Your task to perform on an android device: I'll use the Flipkart app to look for running shoes for women because that's what I want.
Image 0: 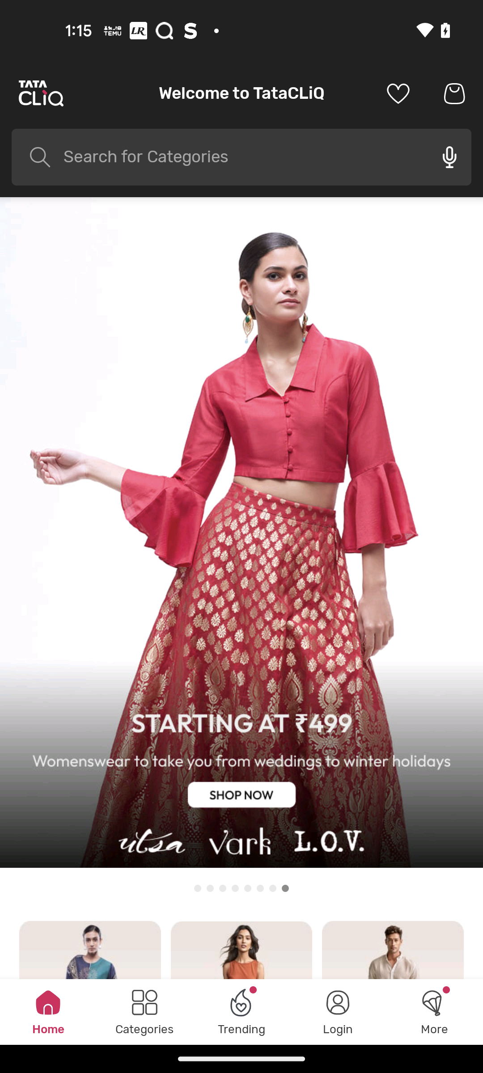
Open the Flipkart app
Step 0: open app "Flipkart"
Image 1: 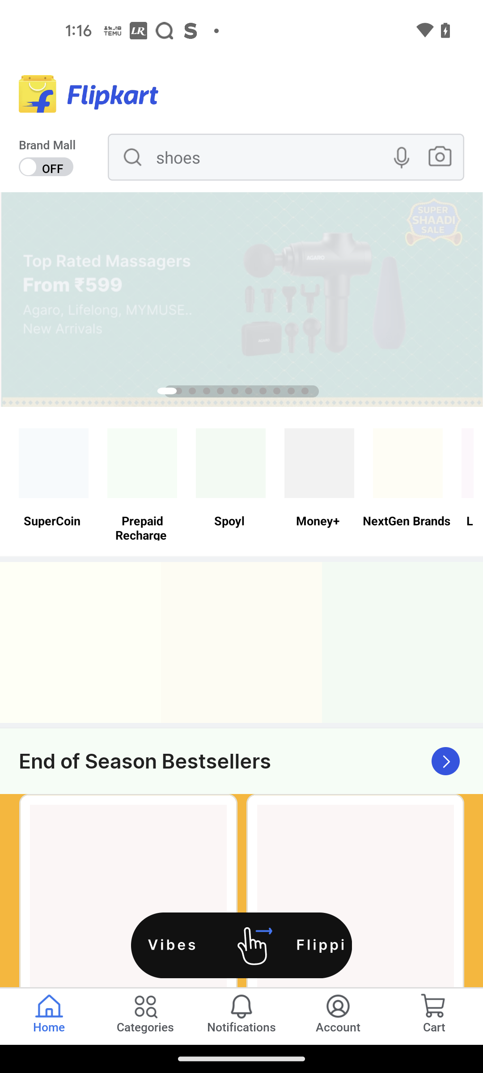
Go to the search bar at the top of the screen
Step 1: click (292, 158)
Image 2: 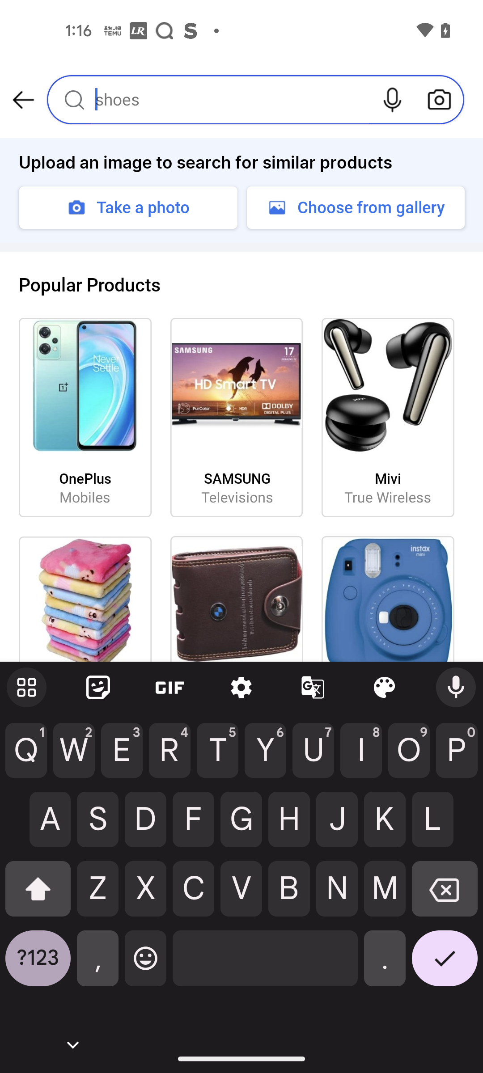
Search for Running Shoes for Women
Step 2: type "Running Shoes for Women"
Image 3: 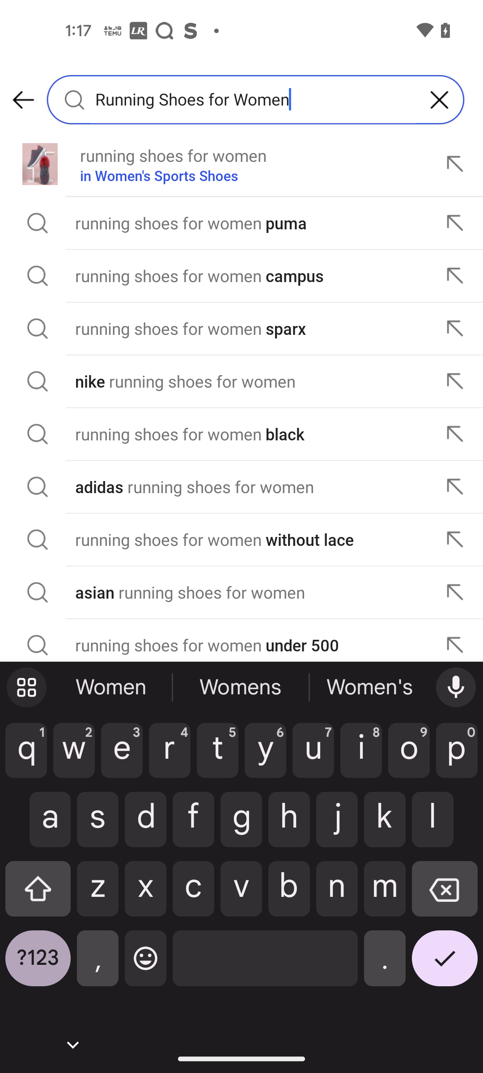
Click on the tick icon at the bottom right corner of the screen
Step 3: click (445, 965)